Your task to perform on an android device:  I would like to view the INGO Centre table in Beige colour and check the reviews and ratings and what was said about them
Image 0: 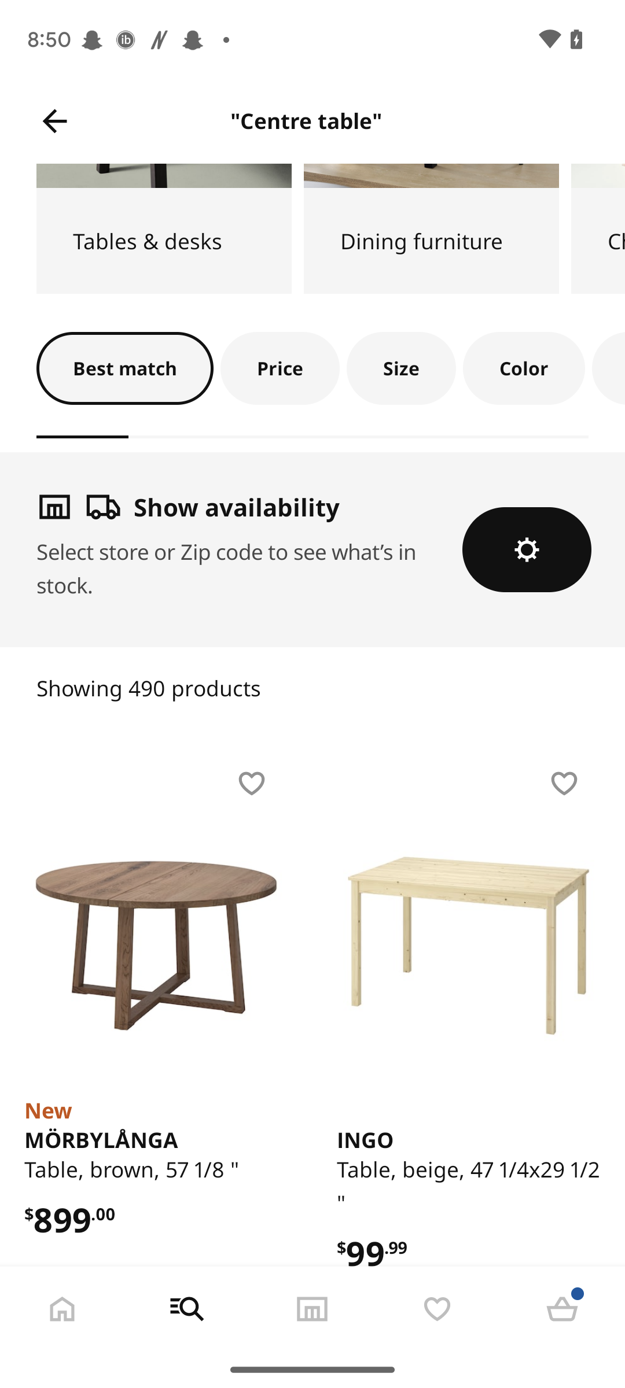
Click on the INGO table
Step 0: click (469, 945)
Image 1: 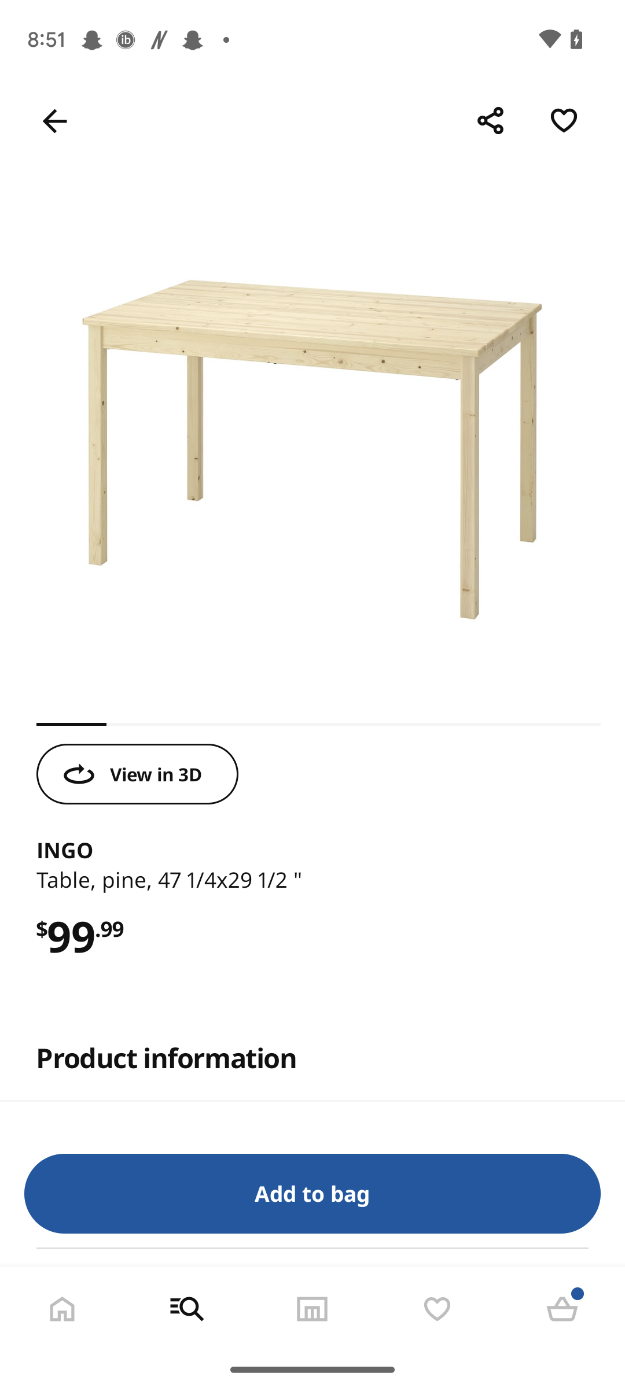
Scroll up to view the reviews 
Step 1: scroll down
Image 2: 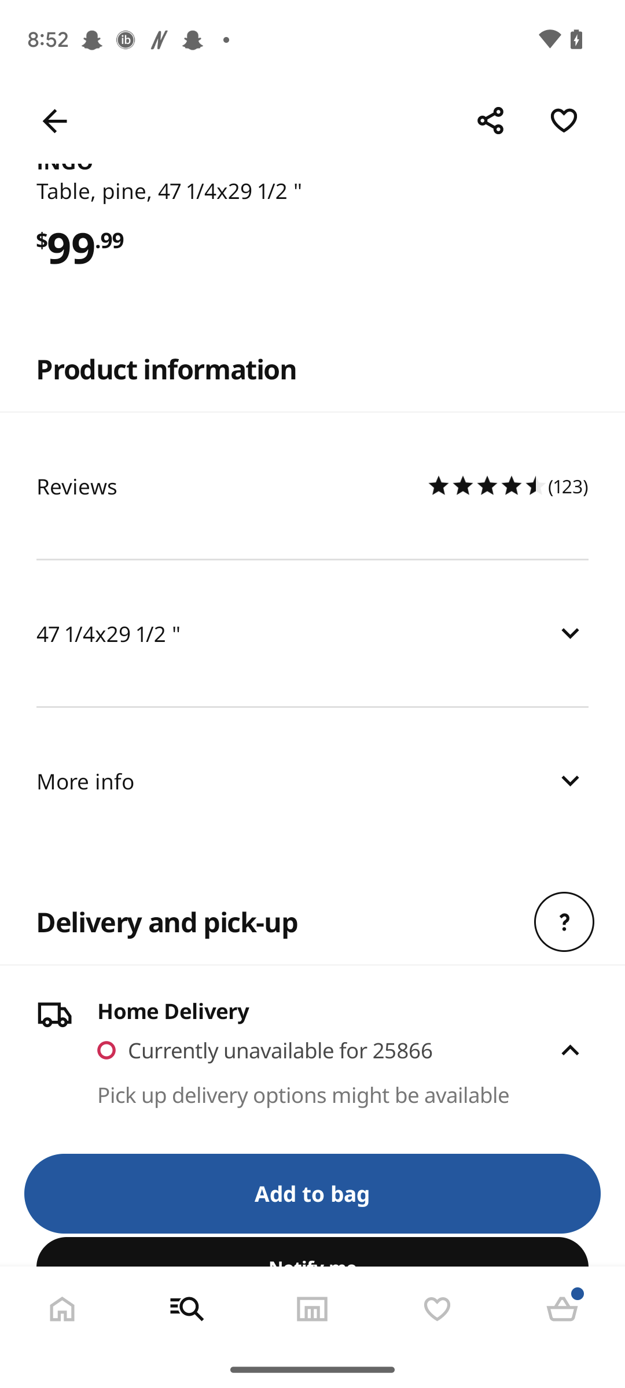
Click on the reviews option 
Step 2: click (312, 486)